Your task to perform on an android device: Start the full-body workout 7x4 challenge for day 1 in the Home workout app.
Image 0: 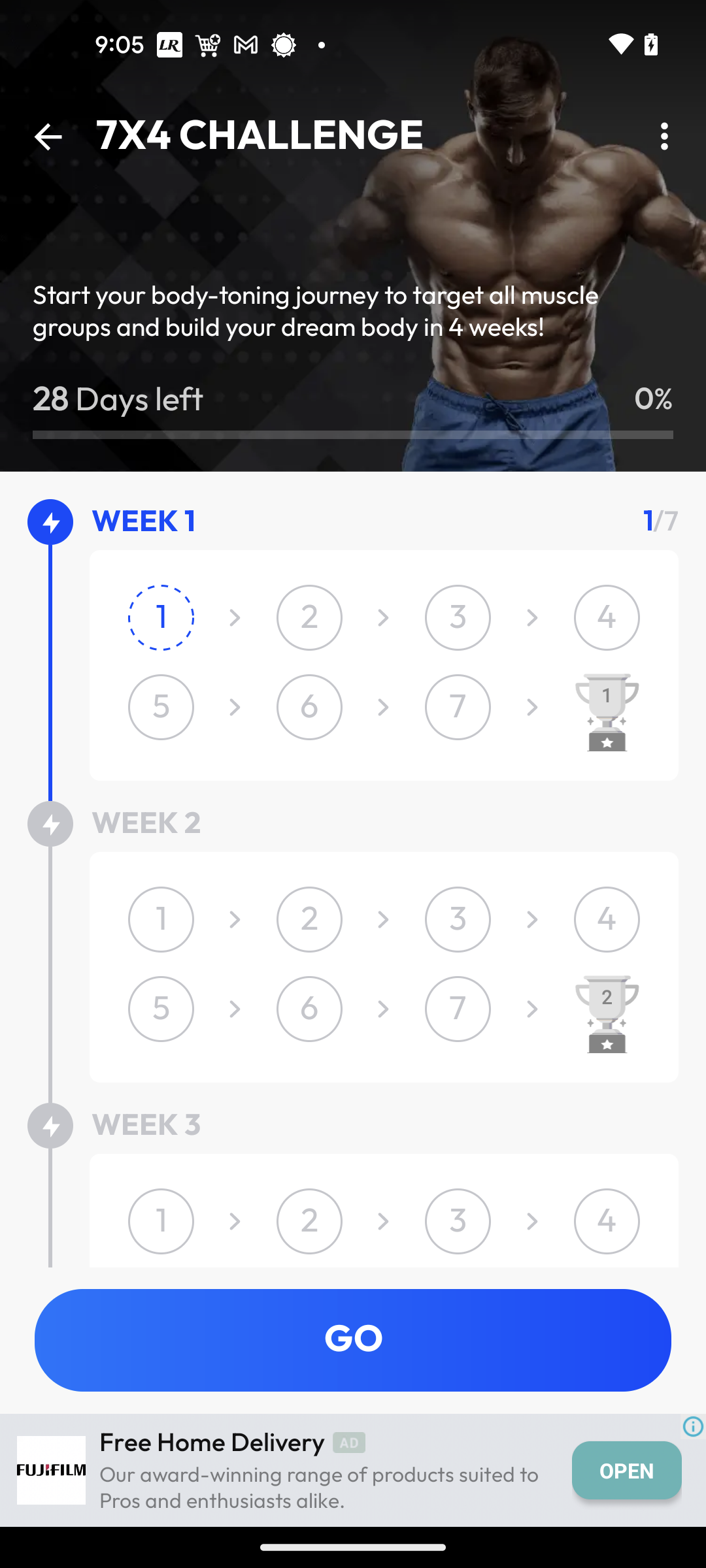
Click on the Go Button at the bottom of the screen
Step 0: click (353, 1340)
Image 1: 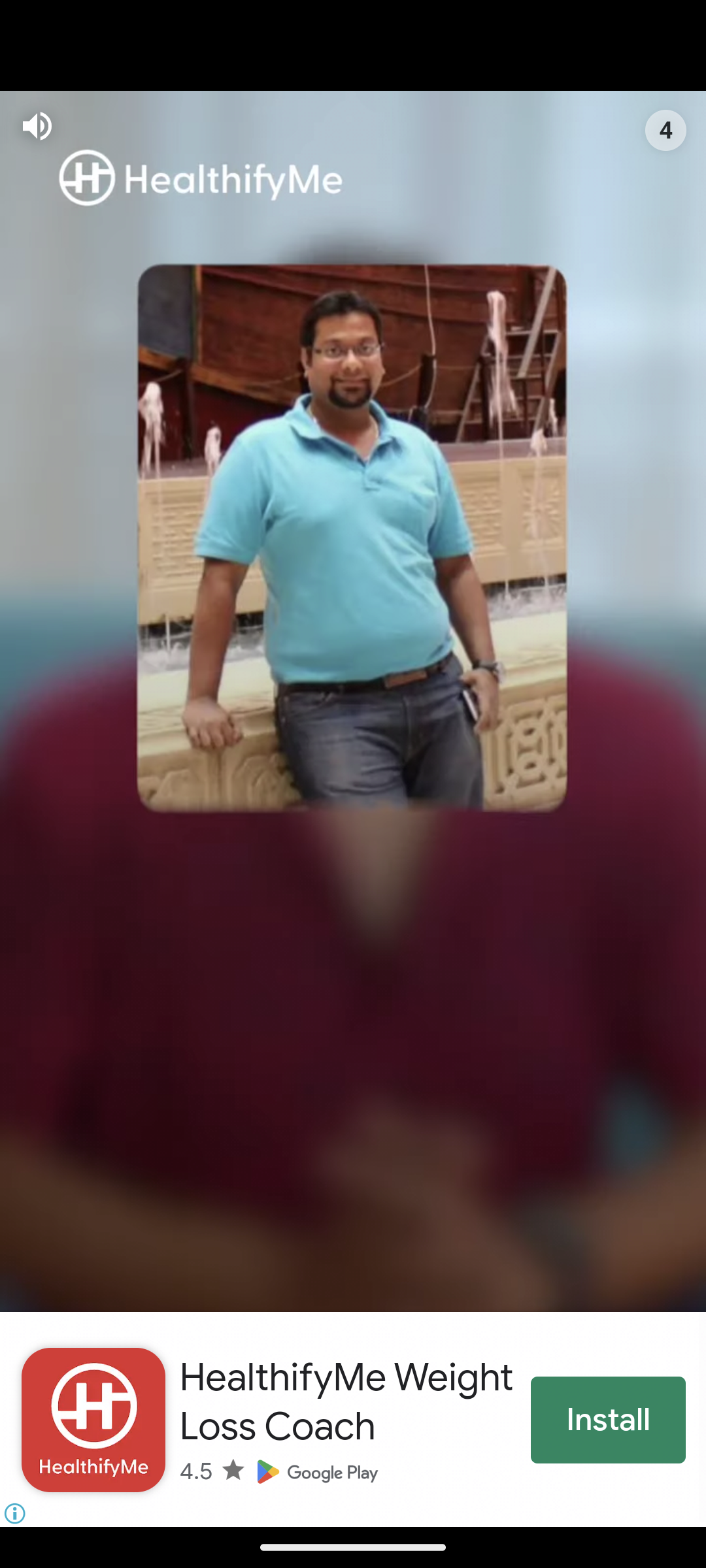
Click on the Go Button at the bottom of the screen
Step 1: wait
Image 2: 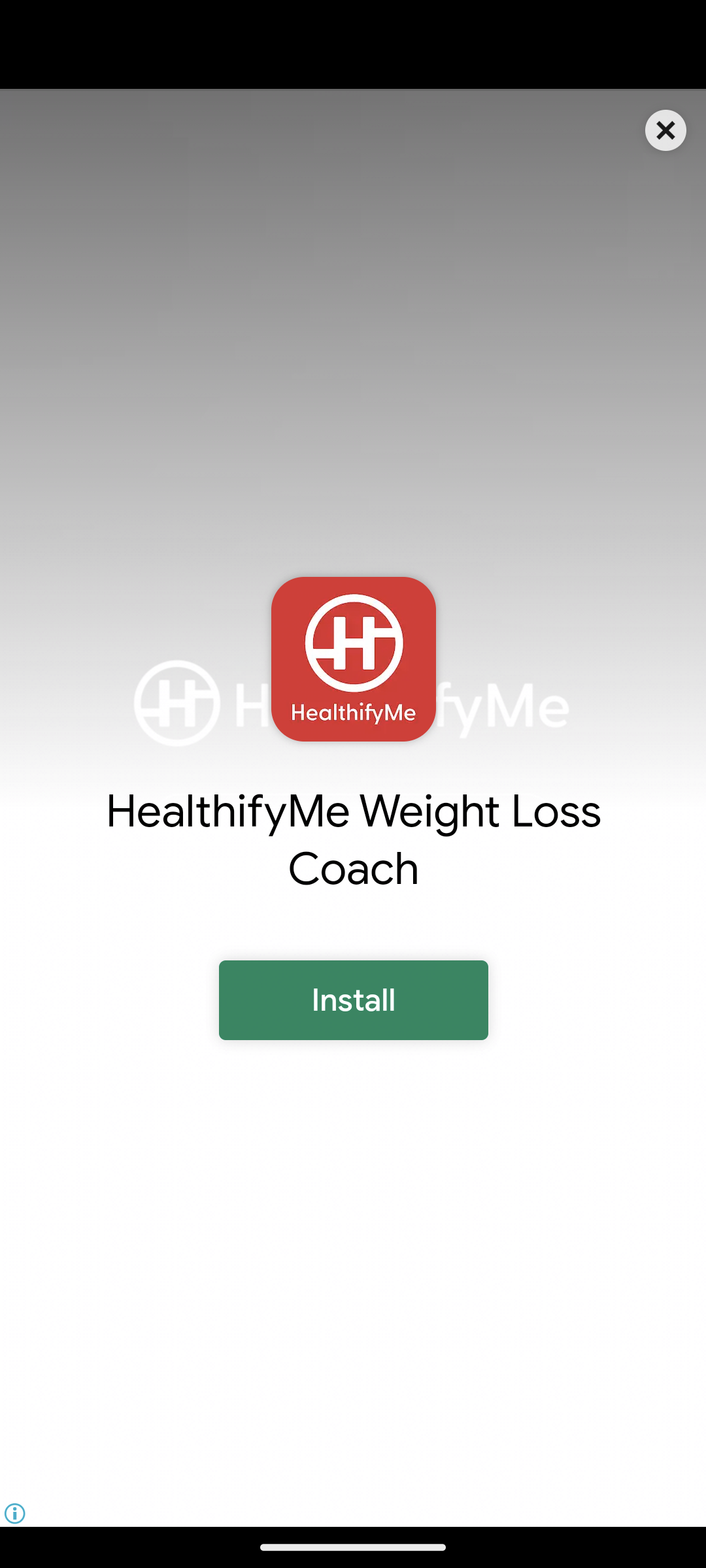
Click on the Close icon
Step 2: click (669, 129)
Image 3: 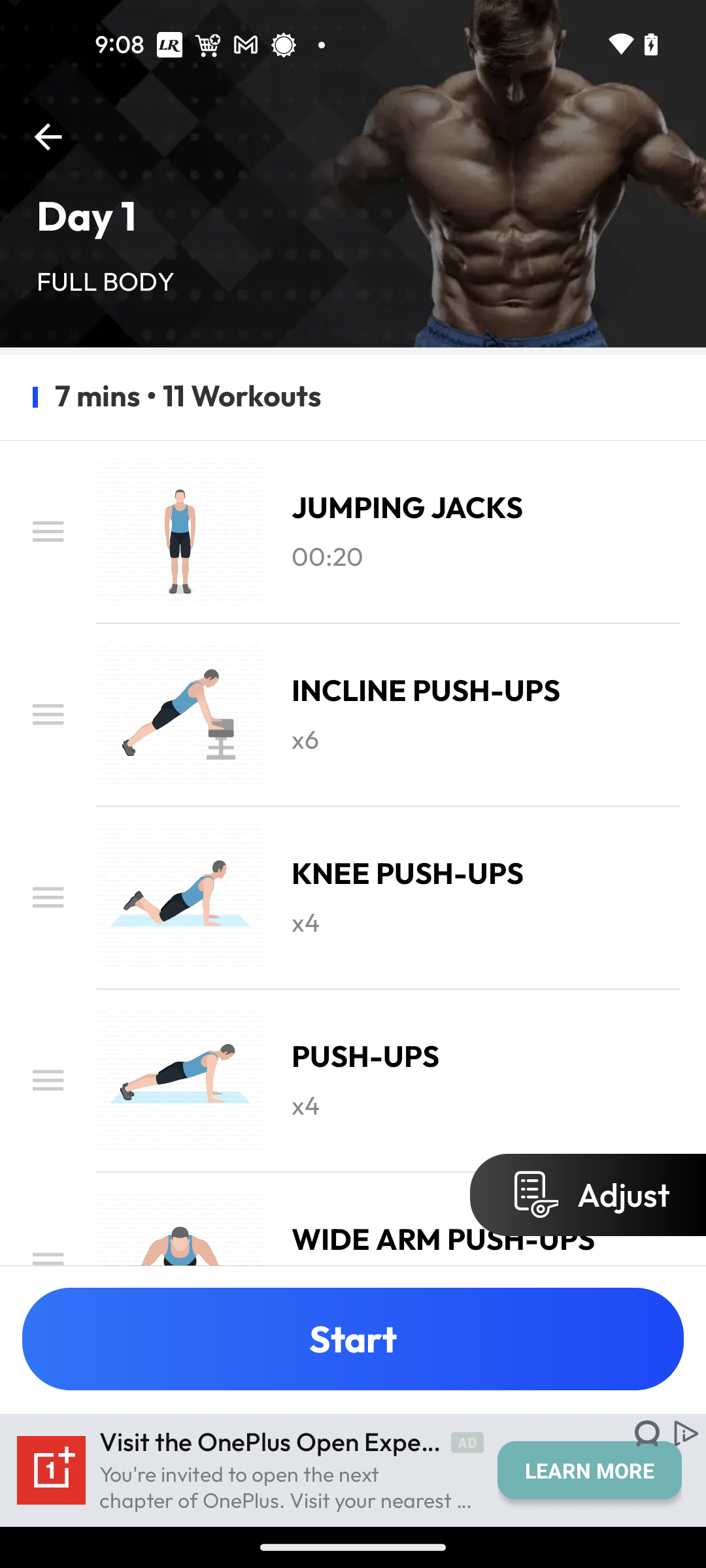
Click on the Start button
Step 3: click (353, 1339)